Your task to perform on an android device: I want to move the file doc x.zip to my Documents folder because it is regularly required and important to me.
Image 0: 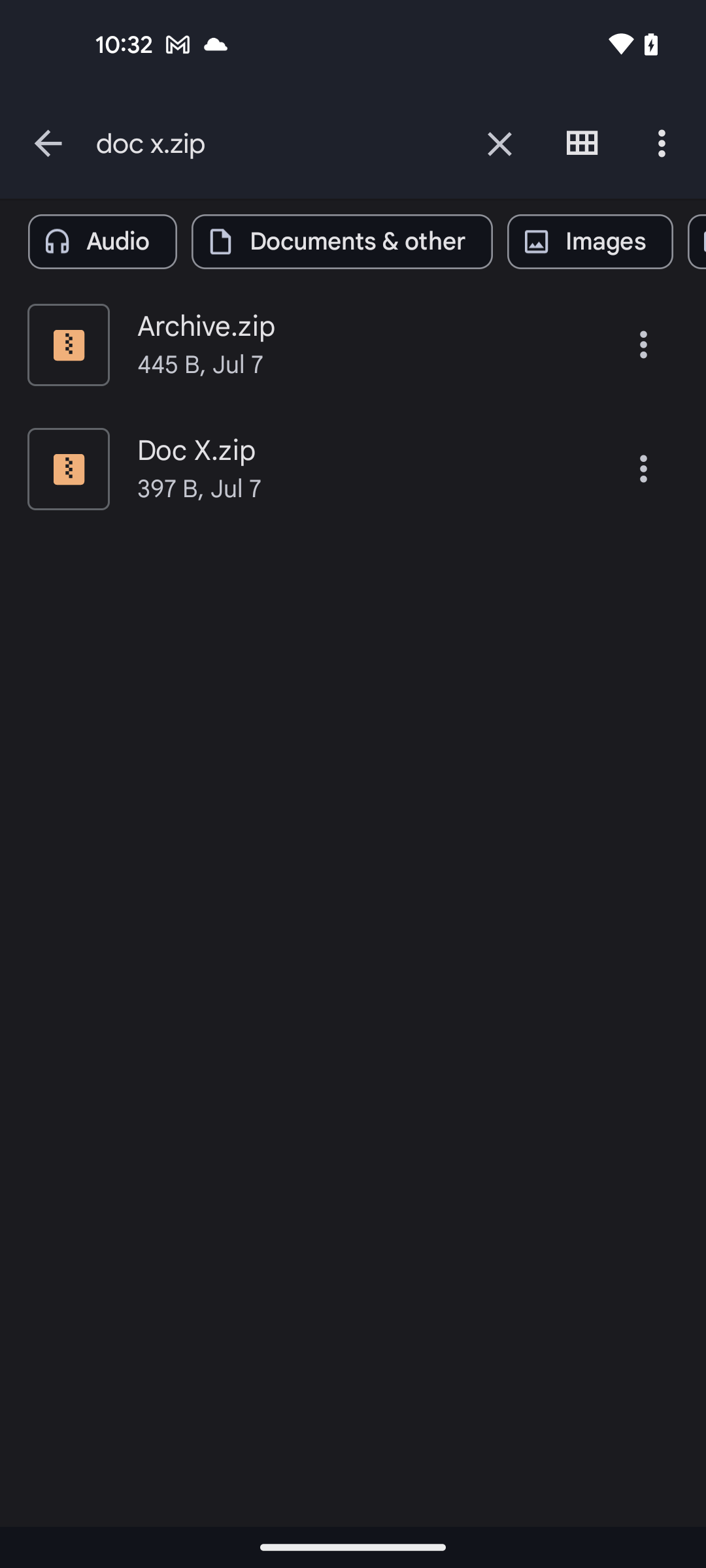
click on the three dots icon of Doc x.zip file
Step 0: click (643, 468)
Image 1: 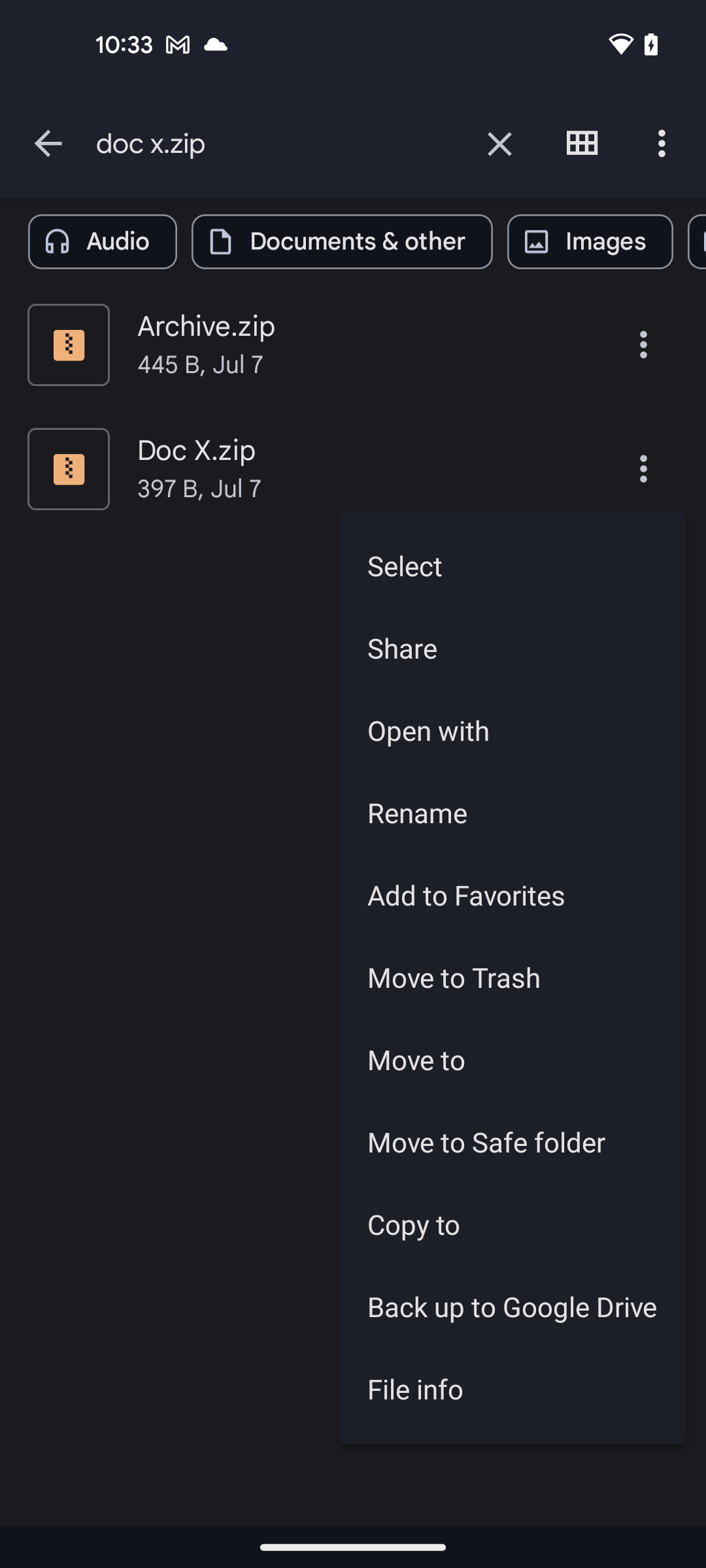
click on the Move to option
Step 1: click (512, 1059)
Image 2: 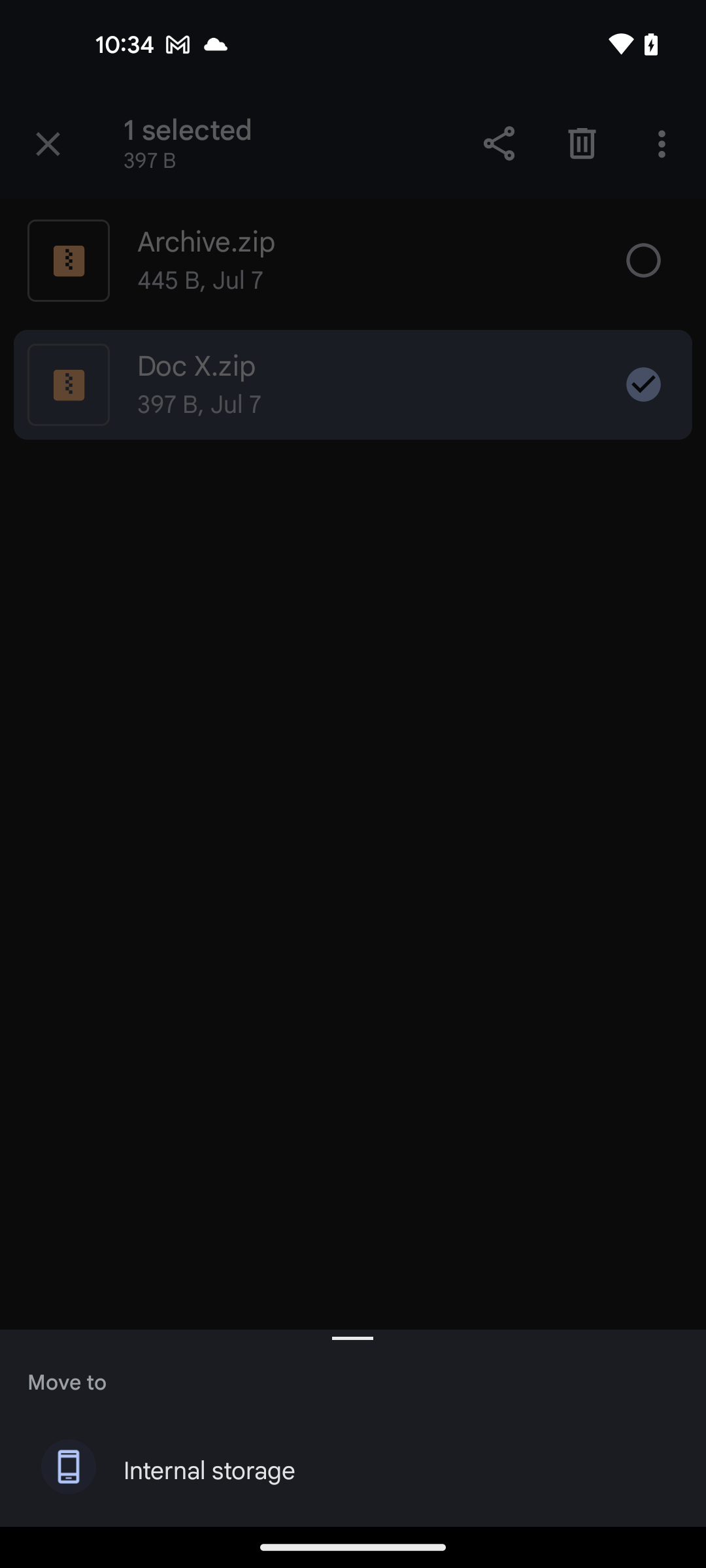
select the Internal Storage option at the bottom of the screen
Step 2: click (209, 1471)
Image 3: 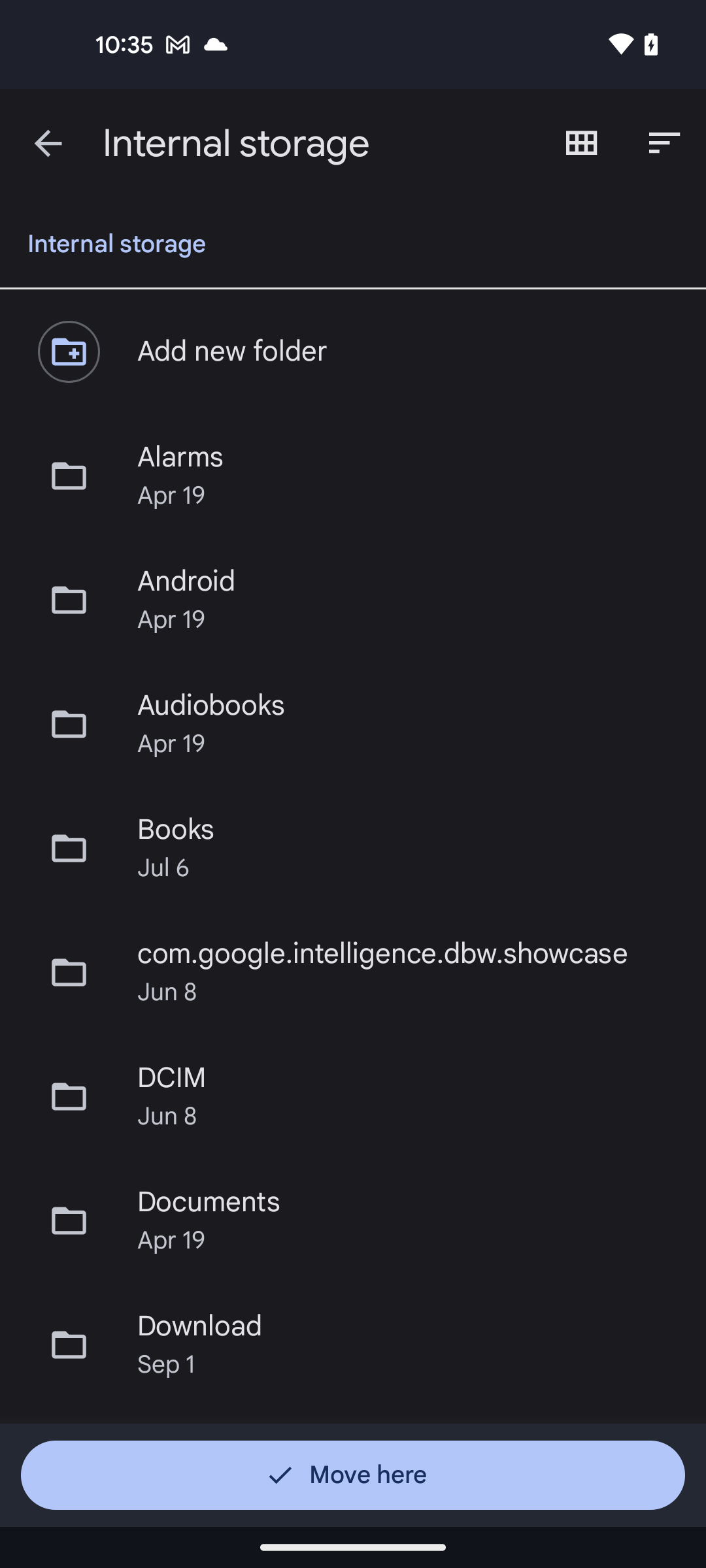
select the Documents folder
Step 3: click (209, 1202)
Image 4: 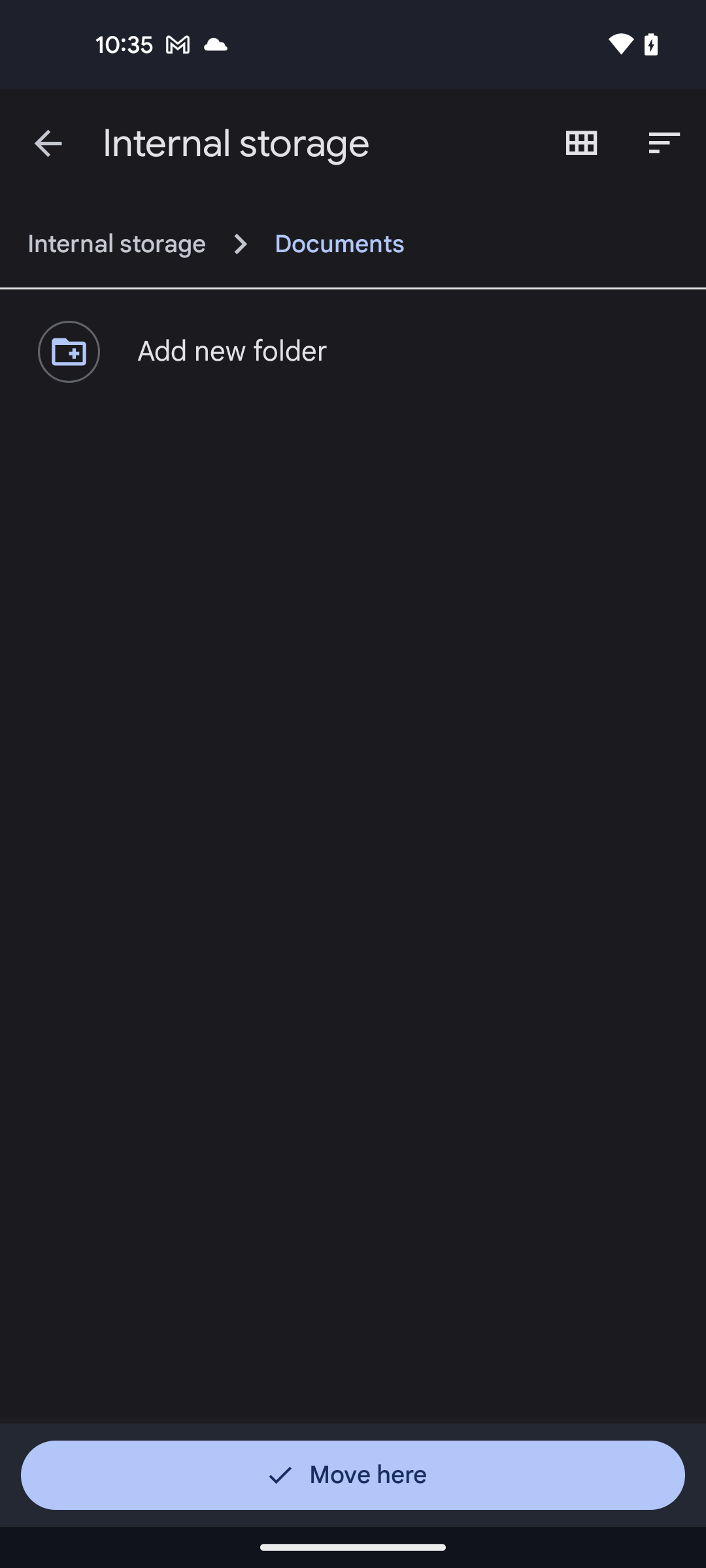
click on the Move here button at the bottom of the screen
Step 4: click (352, 1475)